Your task to perform on an android device: Stop the current activity and show my progress report
Image 0: 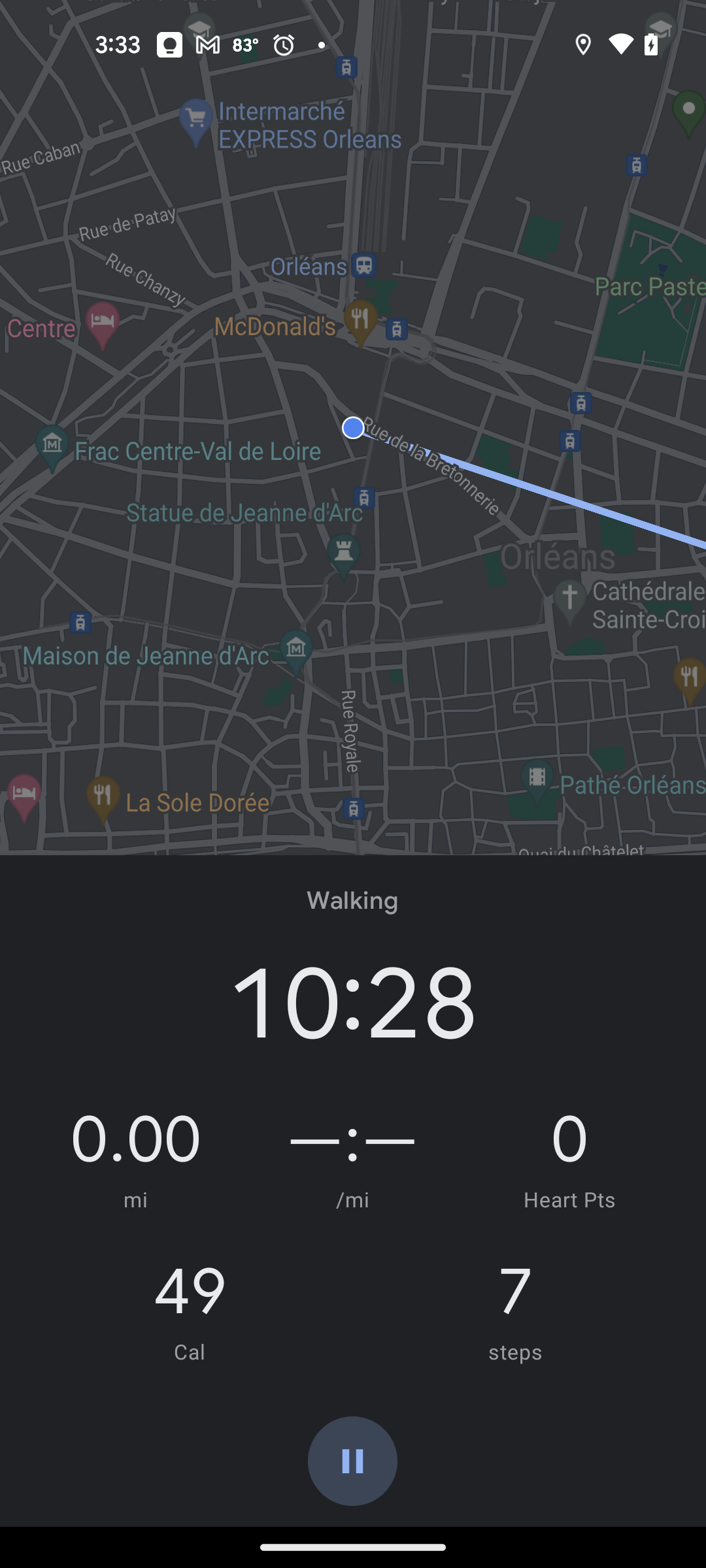
Click on the pause button at the bottom of the screen
Step 0: click (352, 1461)
Image 1: 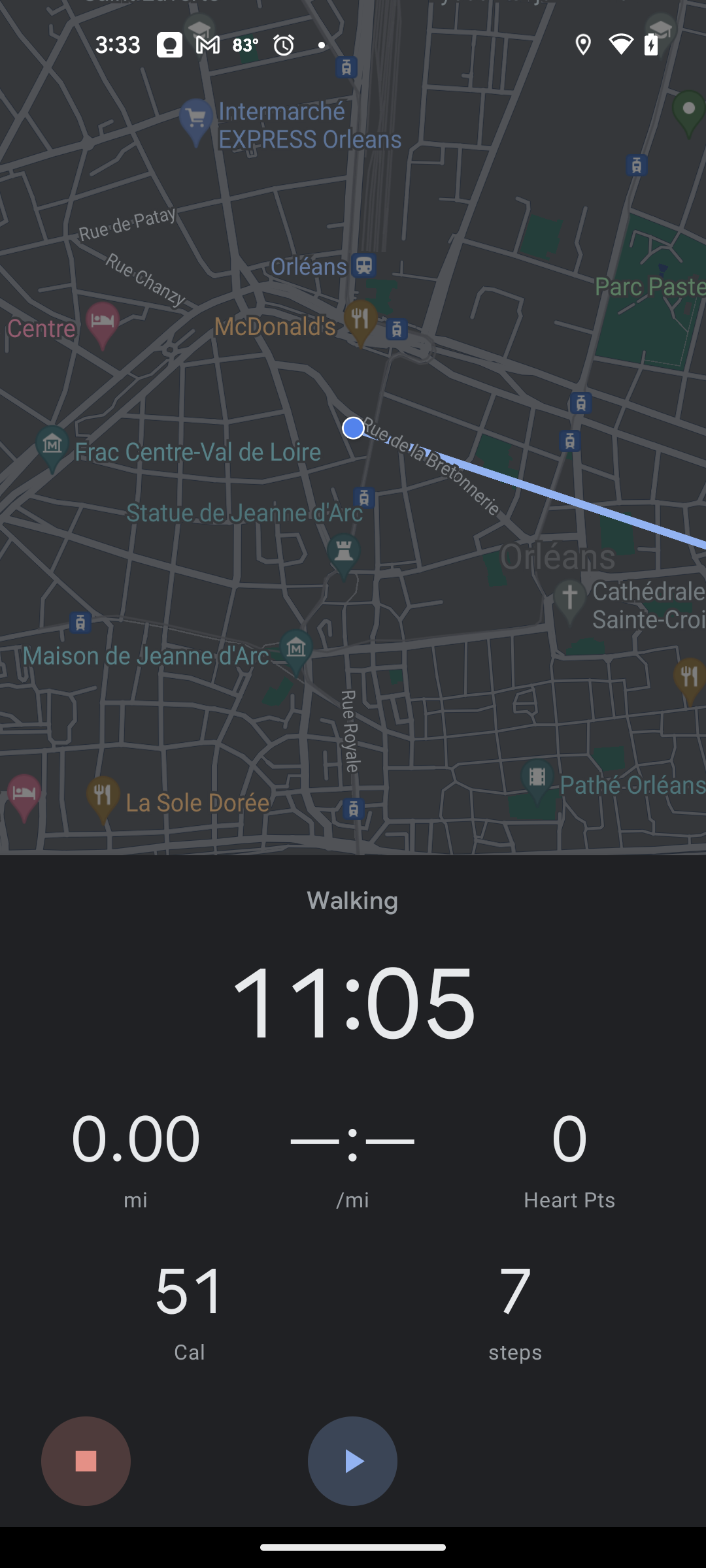
Click on the stop button at the bottom left of the screen
Step 1: click (86, 1461)